Your task to perform on an android device: Open Flipkart app and compare the price of a cricket bat from different retailers.
Image 0: 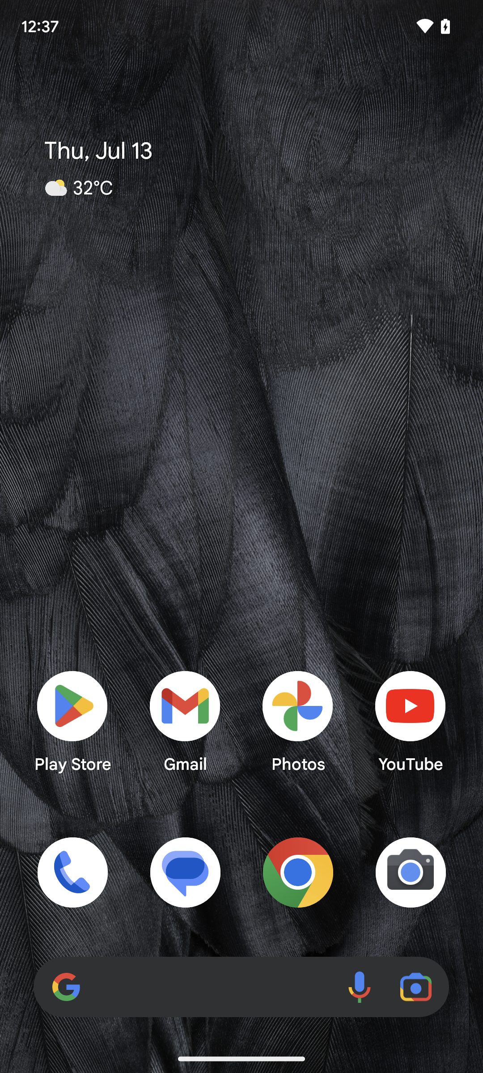
open flipkart app
Step 0: open app "Flipkart"
Image 2: 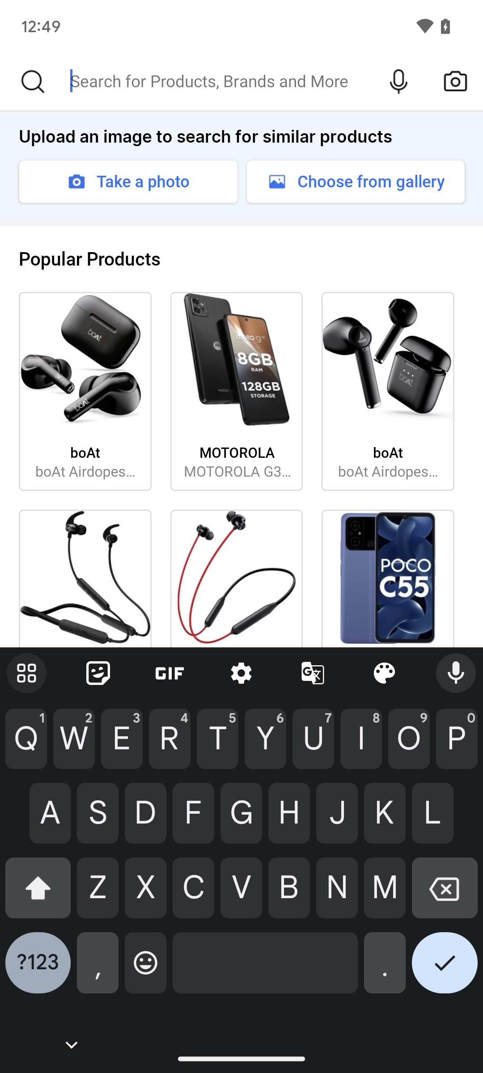
search for cricket bat
Step 2: type "cricket bat"
Image 3: 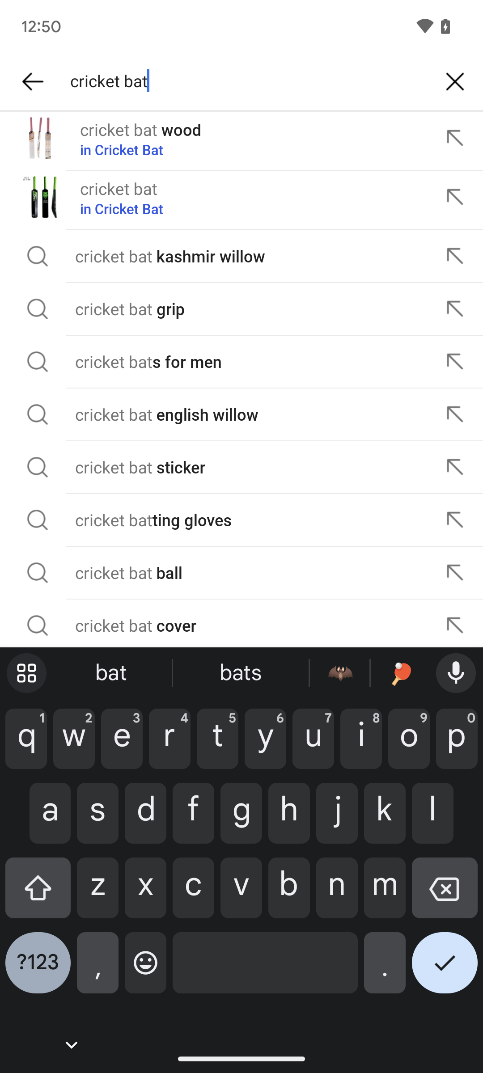
Click on the tick present at the bottom-right corner.
Step 3: click (445, 970)
Image 4: 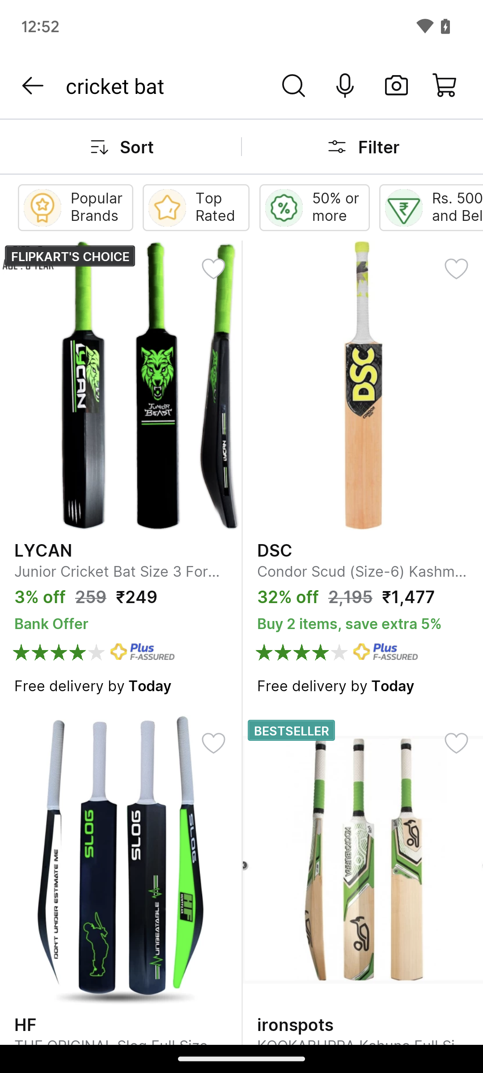
Click on the first bat image.
Step 4: click (174, 405)
Image 5: 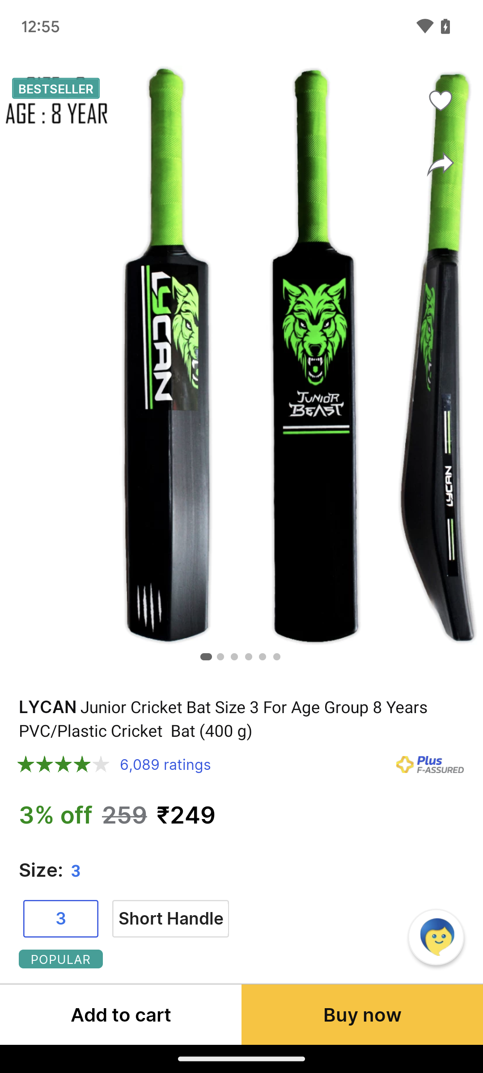
Scroll up to compare prices between different retailers.
Step 5: scroll down
Image 6: 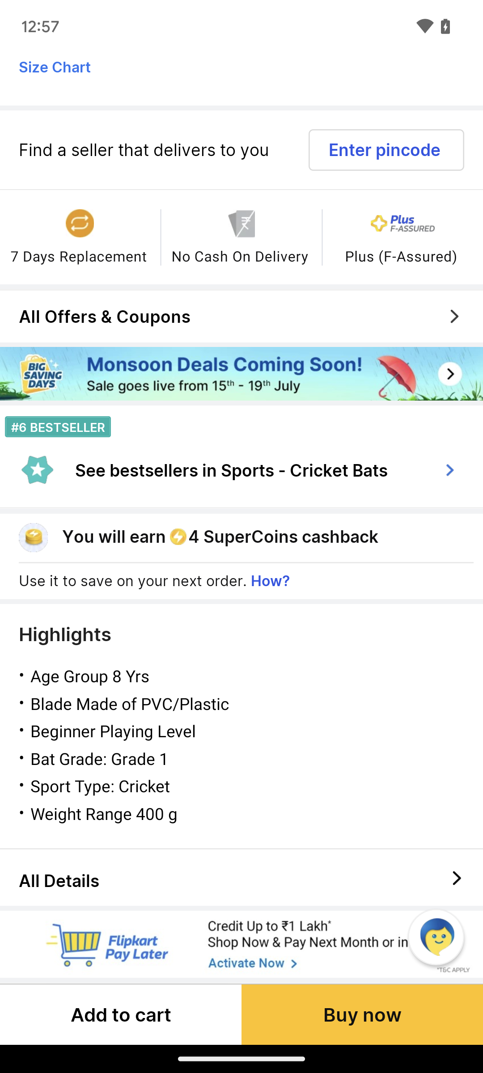
Scroll up to compare prices between different retailers.
Step 6: scroll down
Image 7: 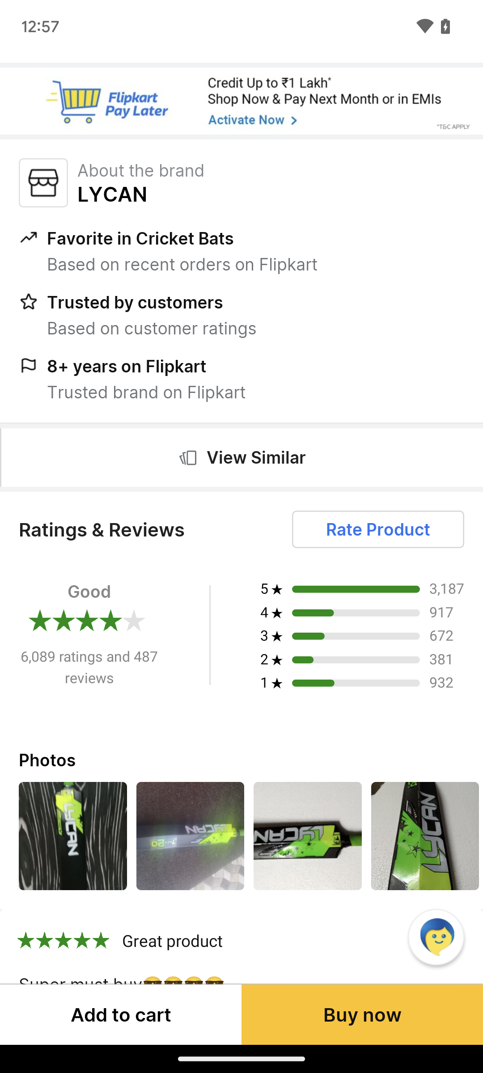
Scroll up to compare prices between different retailers.
Step 7: scroll down
Image 8: 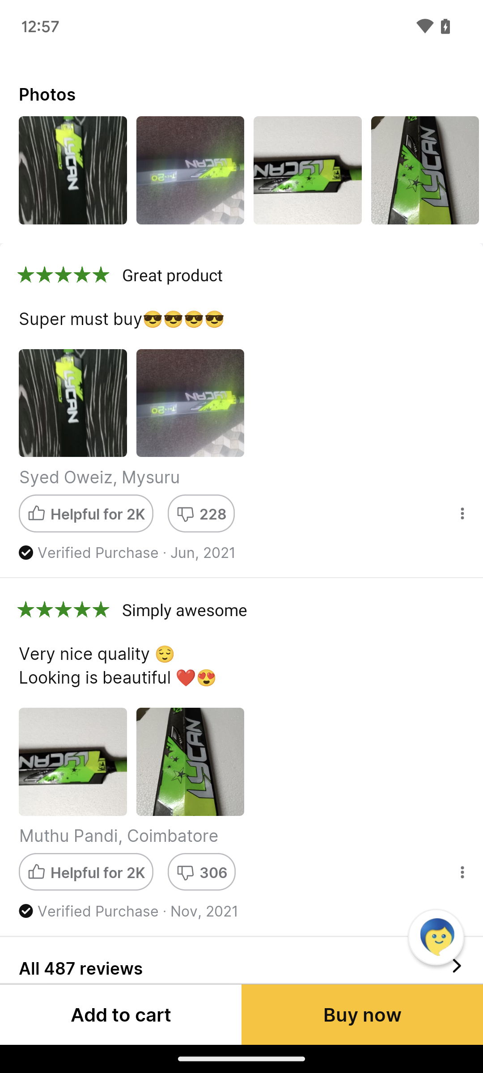
Scroll up to compare prices between different retailers.
Step 8: scroll down
Image 9: 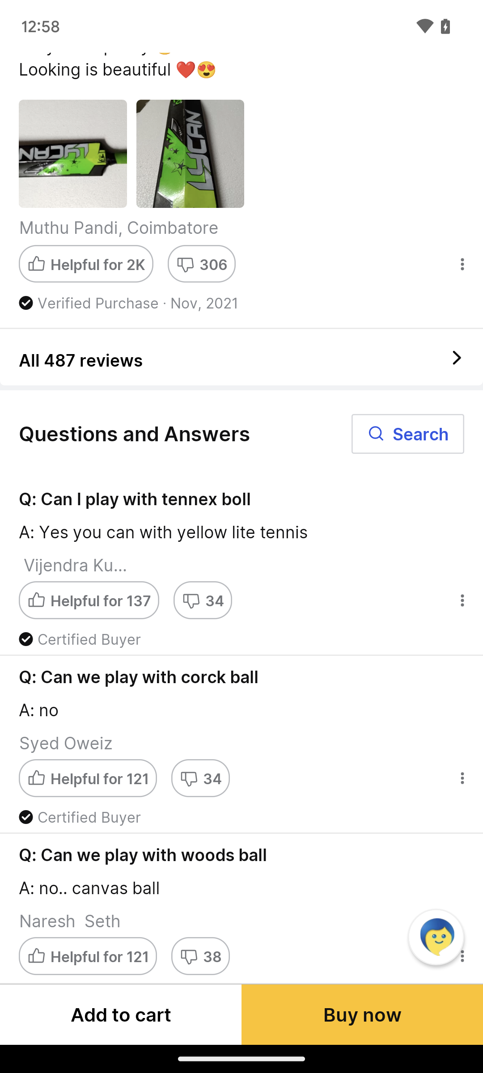
Scroll up to compare prices between different retailers.
Step 9: scroll down